Your task to perform on an android device: Create a list of things to buy in the future, which includes new hiking boots and camping gear.
Image 1: 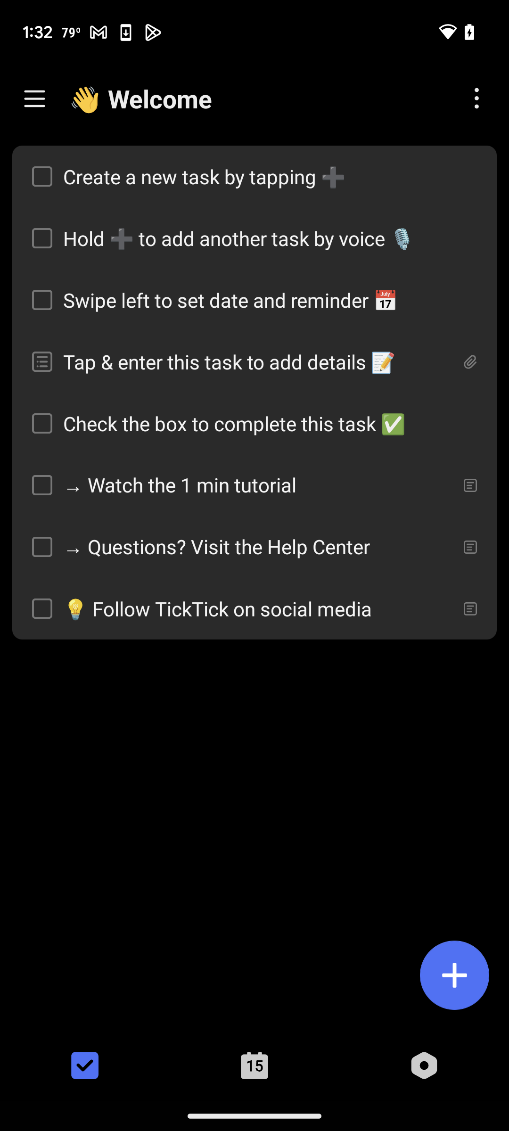
Click on the add sign
Step 1: click (442, 982)
Image 2: 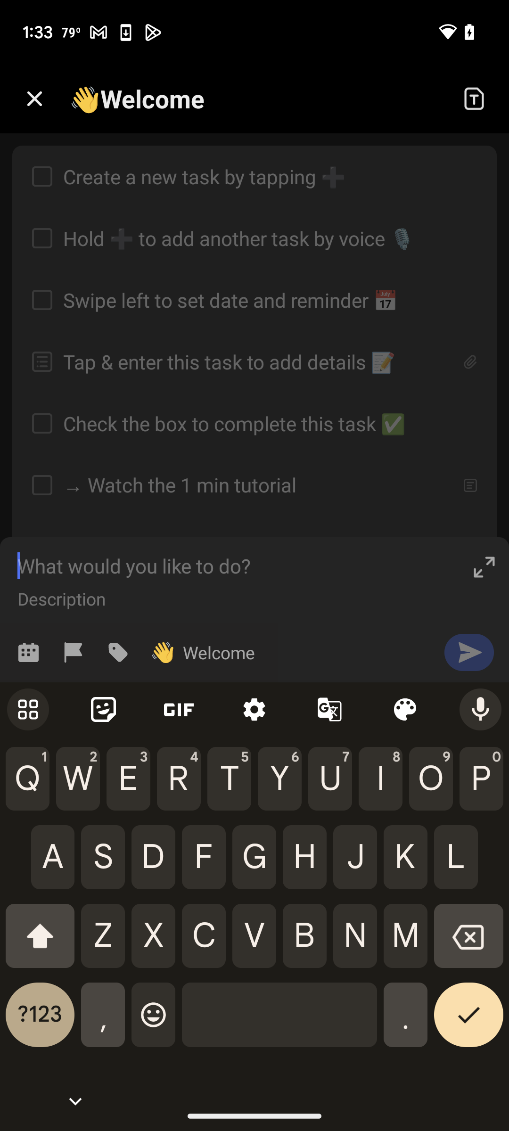
Type Things to buy in future
Step 2: type "Things to buy in future"
Image 3: 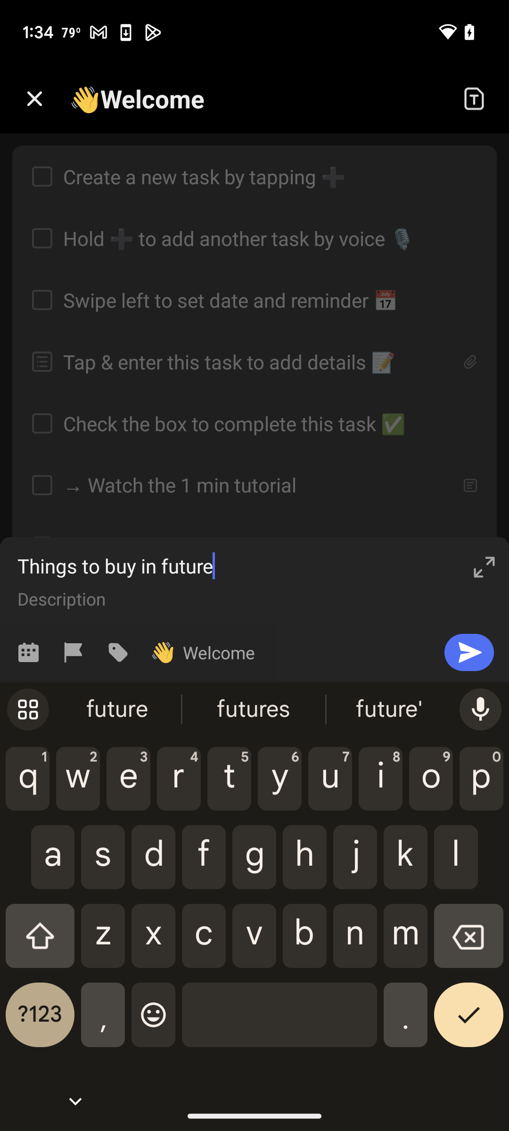
Click on description
Step 3: click (234, 605)
Image 5: 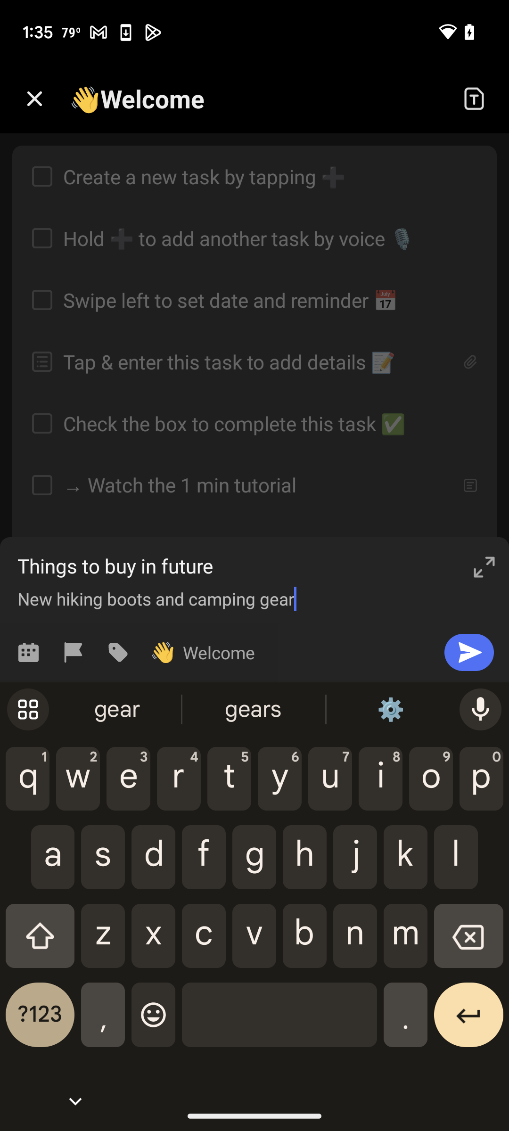
Click on the next icon
Step 5: click (463, 650)